Your task to perform on an android device: My son told me that we need to note our phone build number . Show me my phone build number 
Image 0: 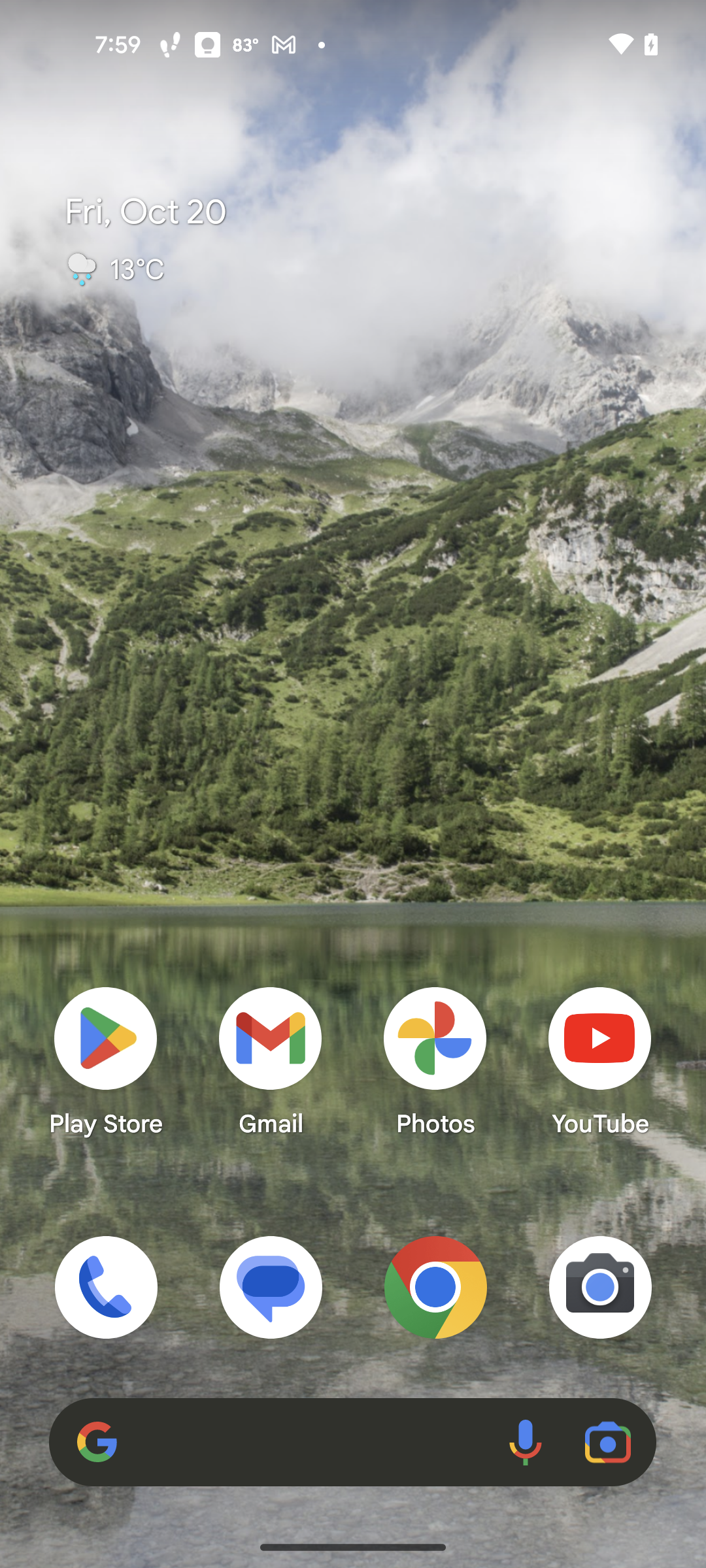
Open the settings
Step 0: open app "Settings"
Image 1: 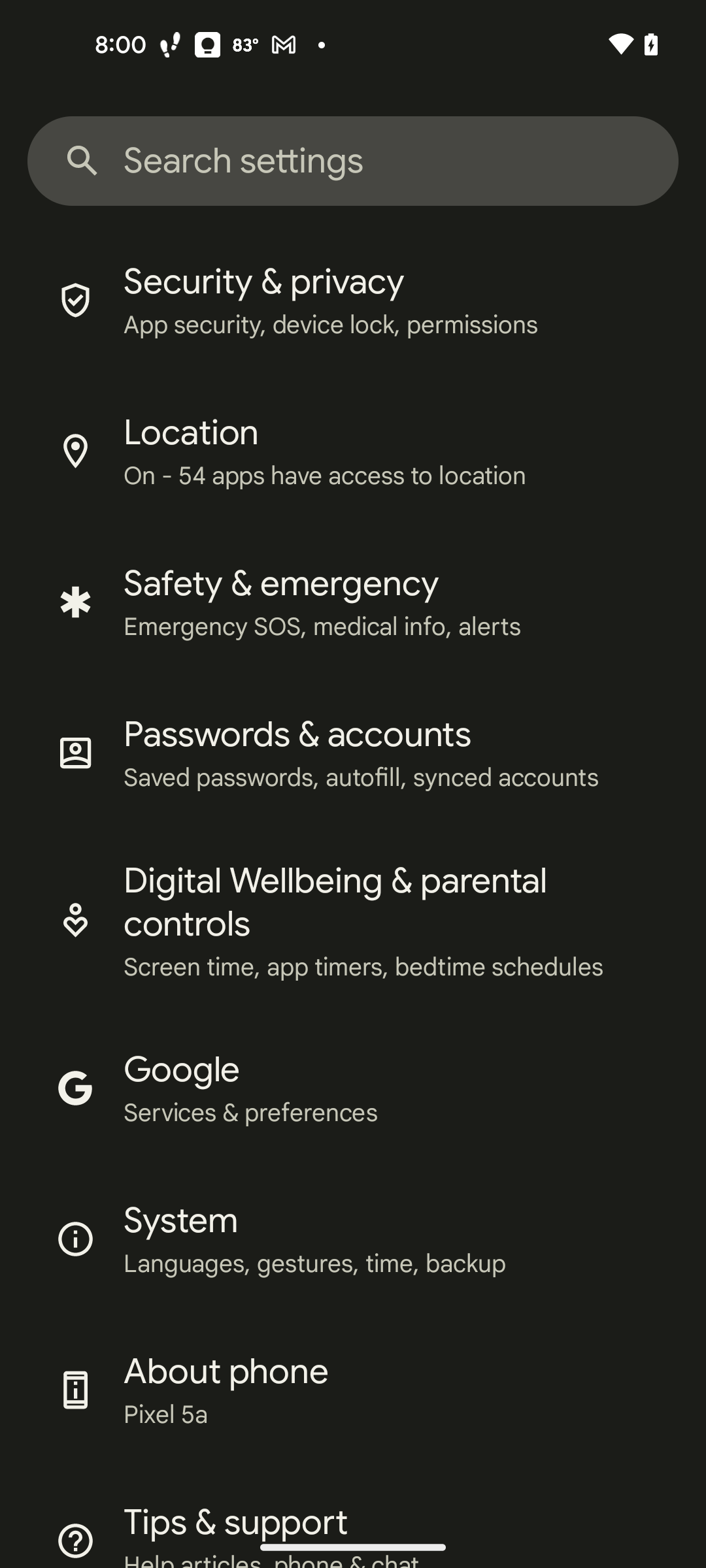
Click on the About phone tab
Step 1: click (226, 1371)
Image 2: 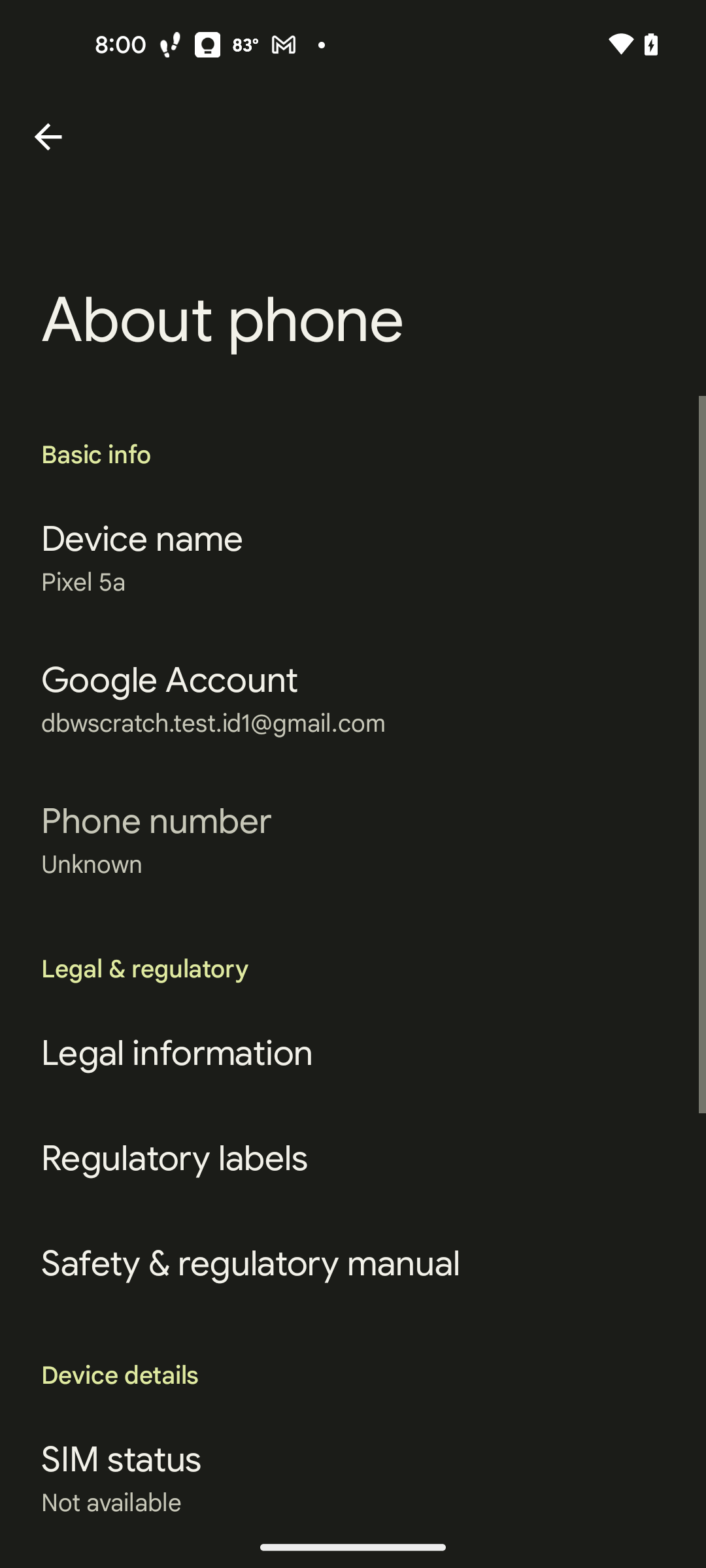
Scroll down to find build number
Step 2: scroll down
Image 3: 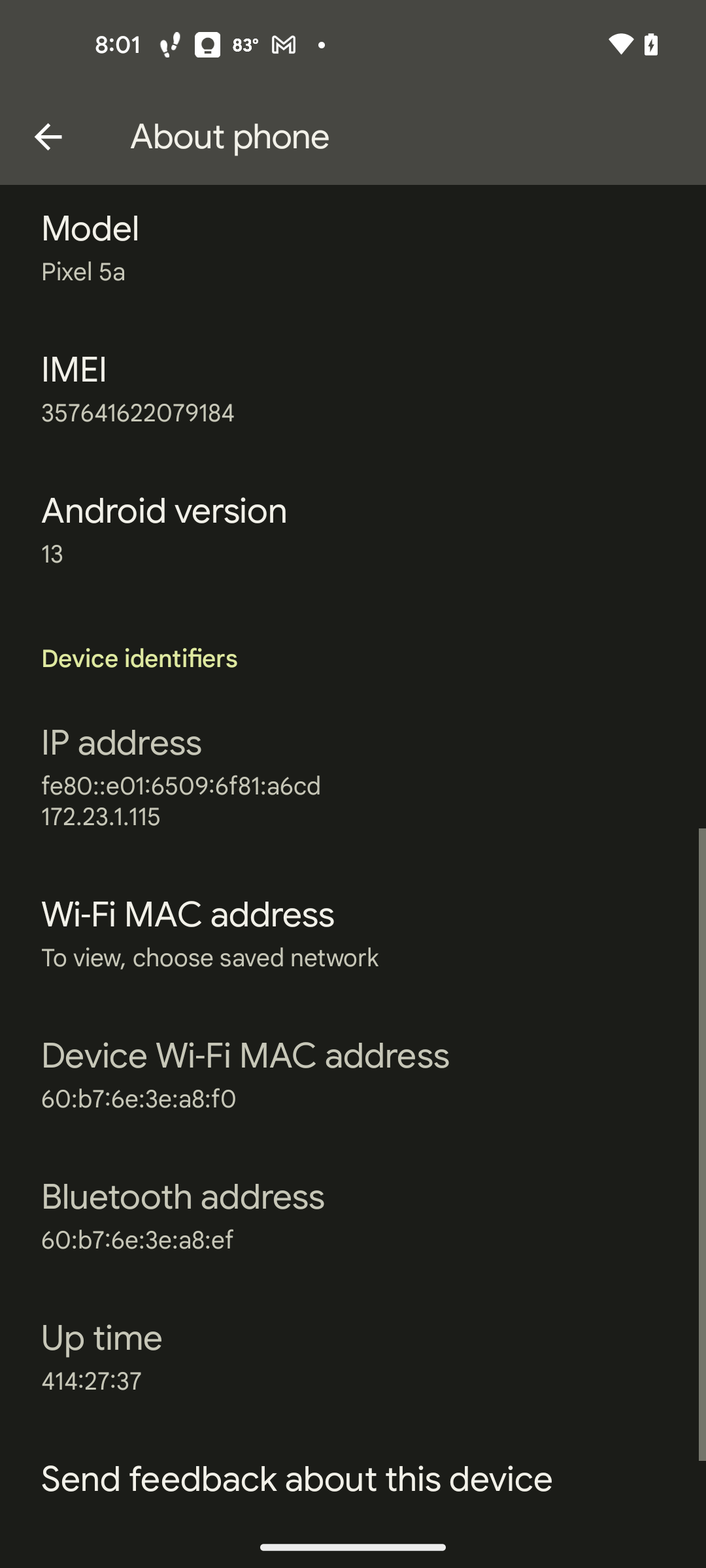
Scroll down to find build number
Step 3: scroll down